Your task to perform on an android device: I want to buy a pair of shoes from Nike brand, so search for the shoes for me from Nike brand in the Joom app.
Image 0: 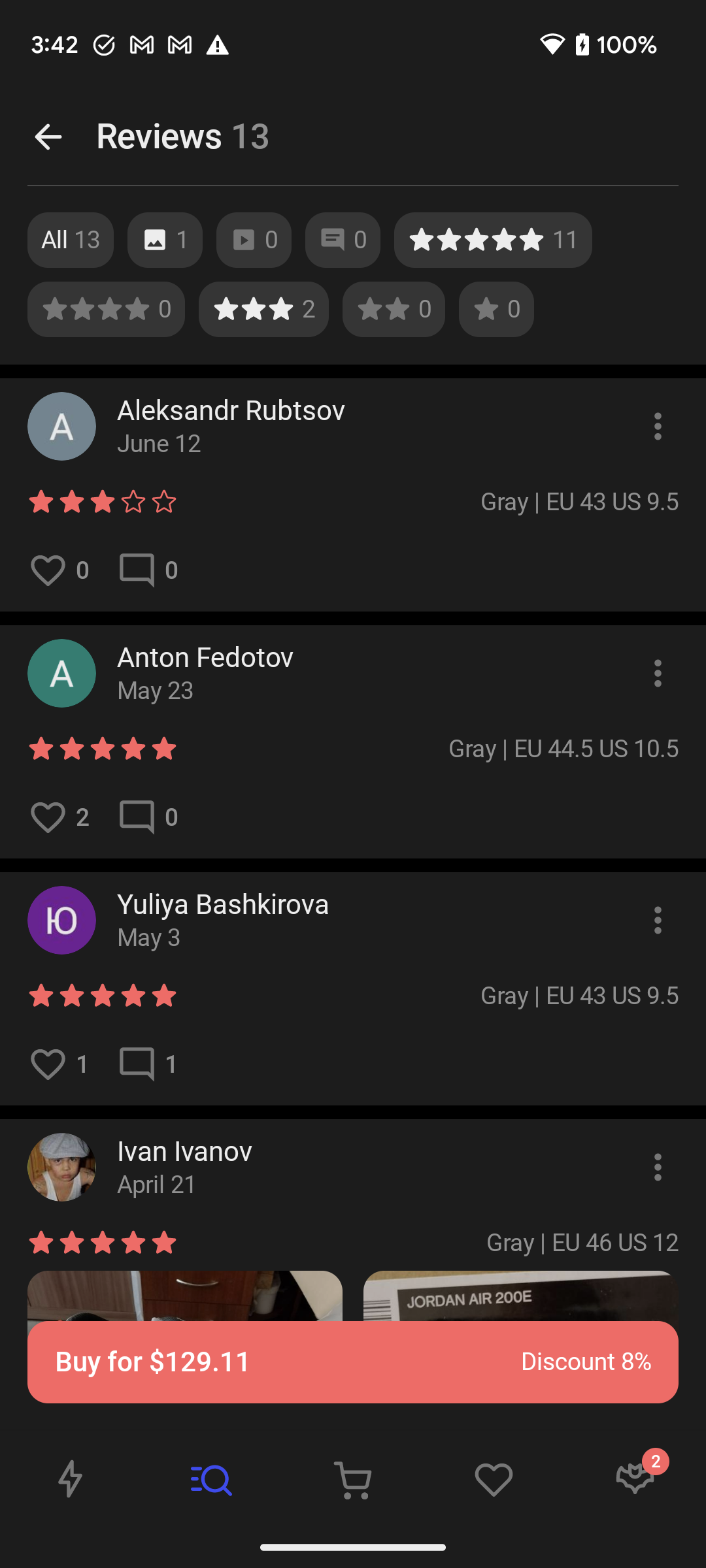
Go back to the previous page to search for the shoes.
Step 0: press back button
Image 3: 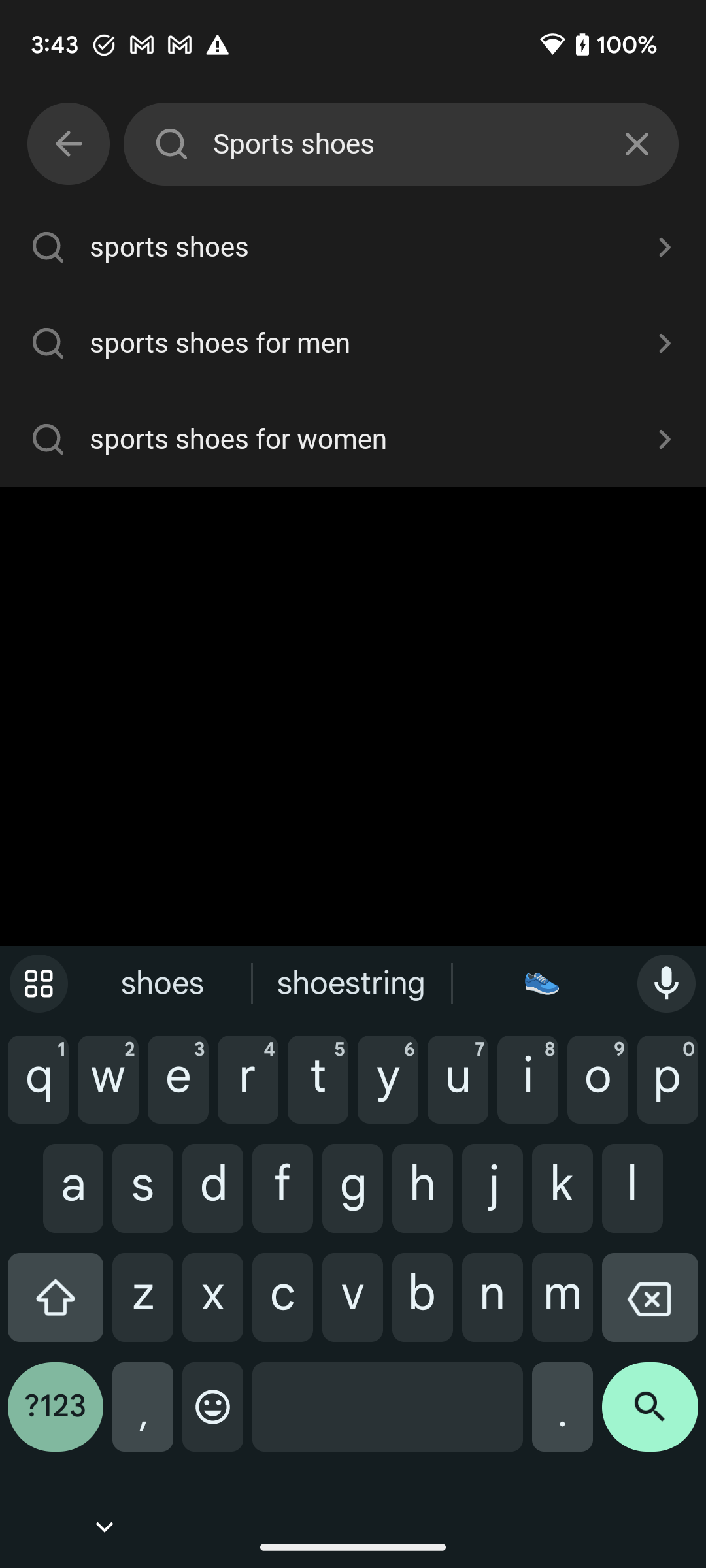
Click on the cross icon of the search bar to clear the search bar.
Step 3: click (637, 144)
Image 4: 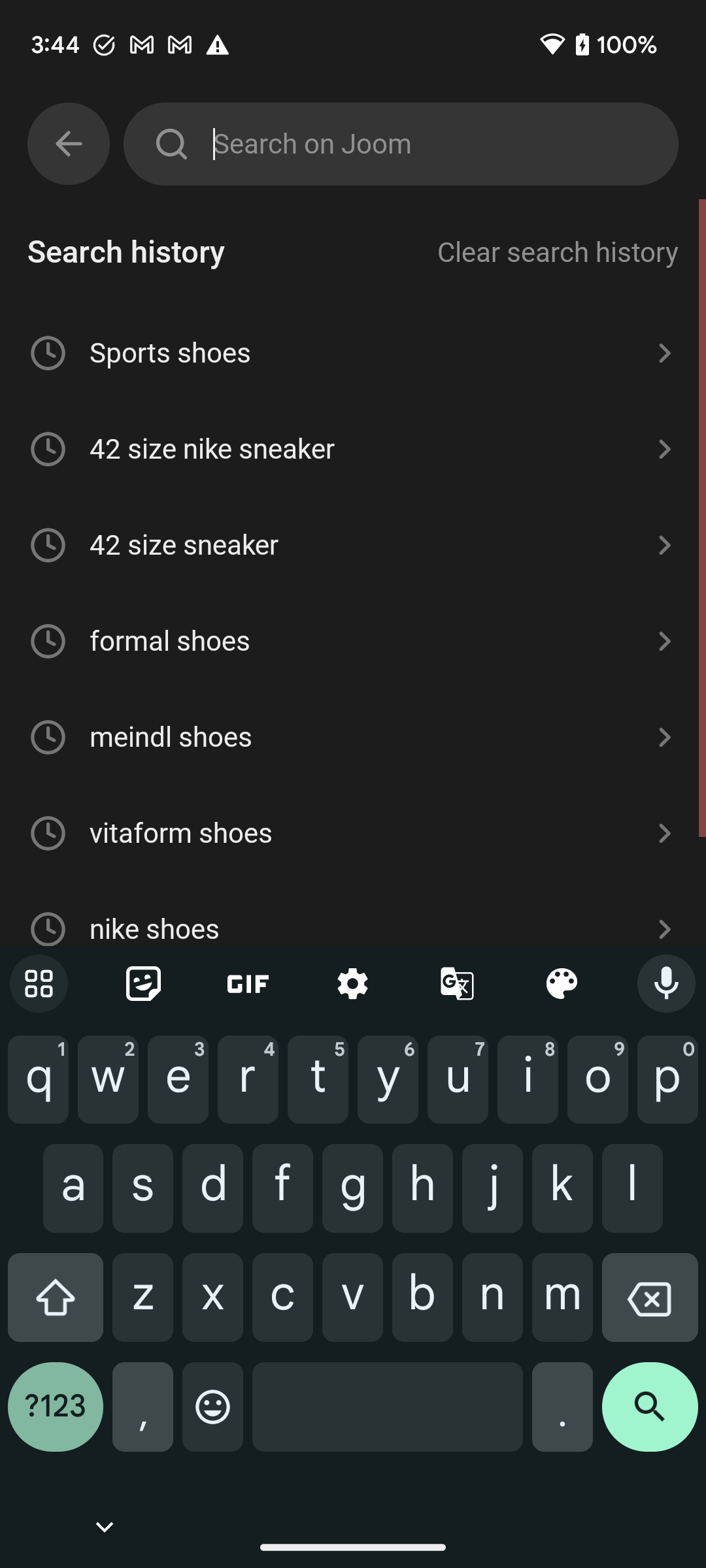
Type Nike shoes in the search bar to search for shoes brand.
Step 4: type "Nike shoes"